Your task to perform on an android device: Check the weather forecast on the Accuweather app for the Knoxville location on November 22nd.
Image 0: 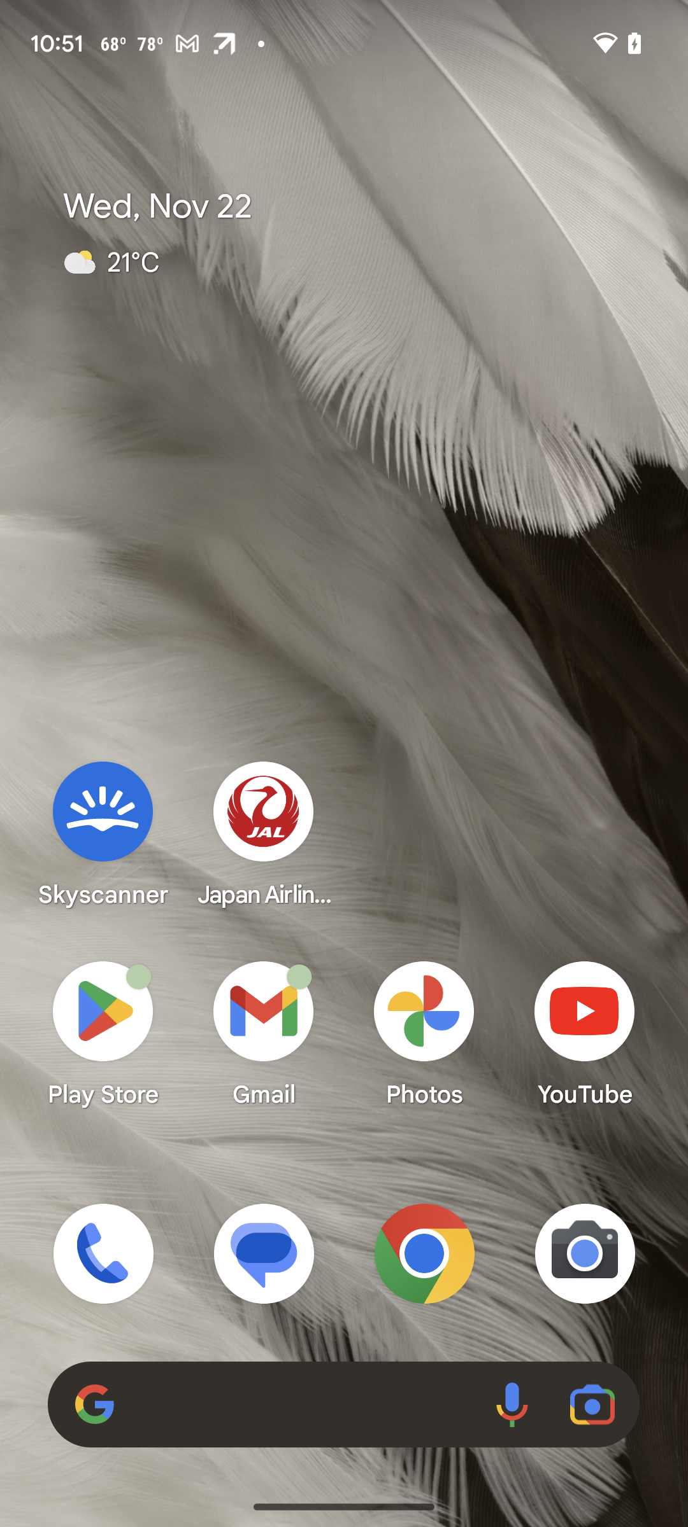
Open Accuweather app
Step 0: open app "AccuWeather"
Image 1: 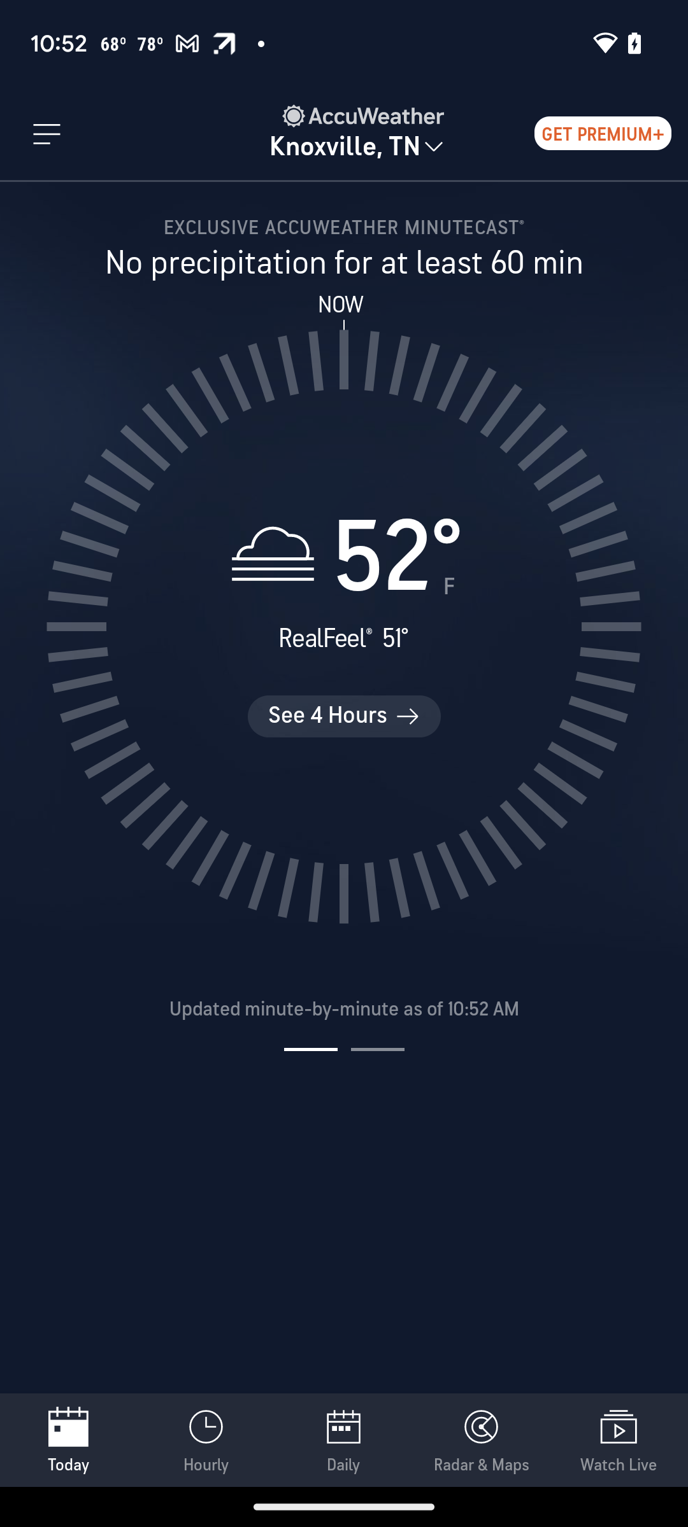
Click on daily
Step 1: click (344, 1440)
Image 2: 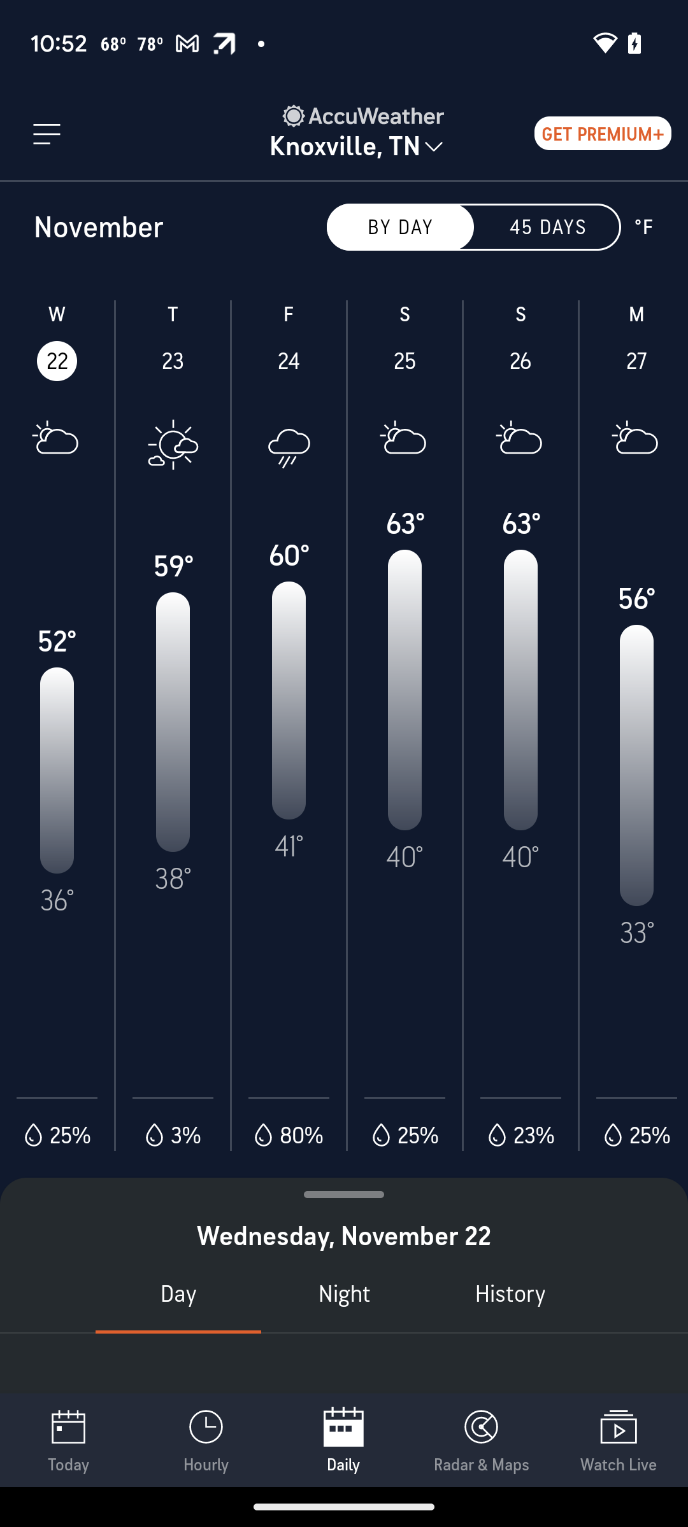
Swipe up
Step 2: scroll down